Your task to perform on an android device: I will reset the stopwatch to again measure my Pilates timings on the Google Clock app.
Image 0: 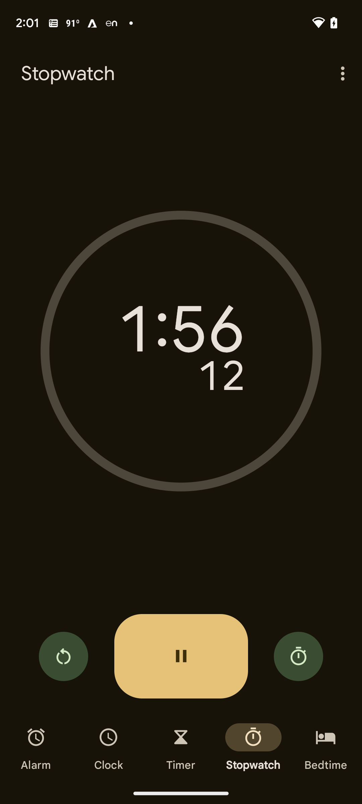
Click on the reset button to reset the Stopwatch
Step 0: click (63, 656)